Your task to perform on an android device: I am thinking about if there is any transport not available to reach De wallen so i want to know about the walking direction
Image 0: 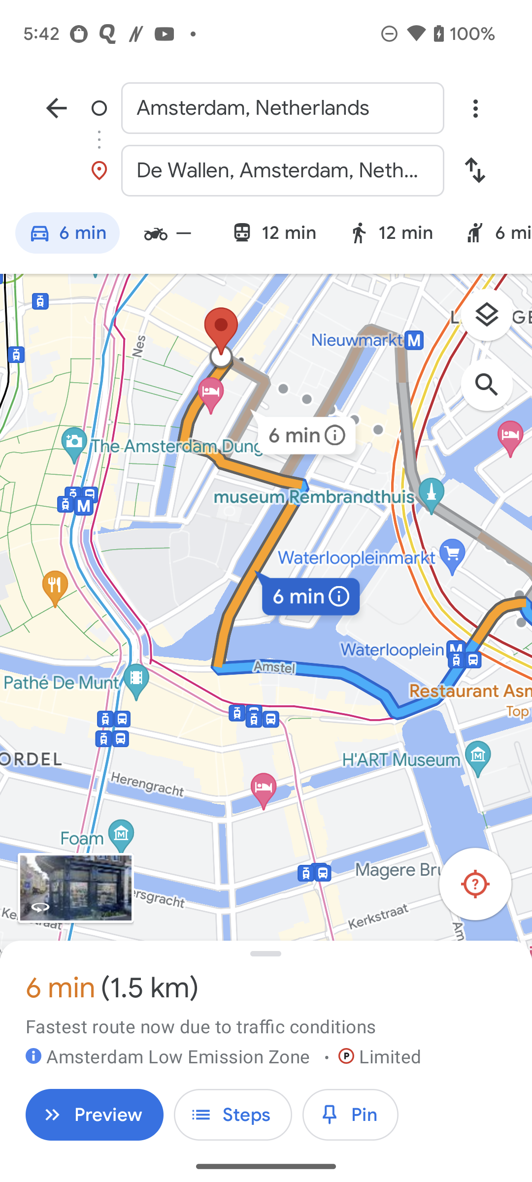
Click on the person icon at the top of the screen
Step 0: click (406, 232)